Your task to perform on an android device: I want to share the PXL image to Maria from Cerebra Research , Forward the Cerebra Research mail of 23 sep to Maria.rossi1993@gmail.com
Image 0: 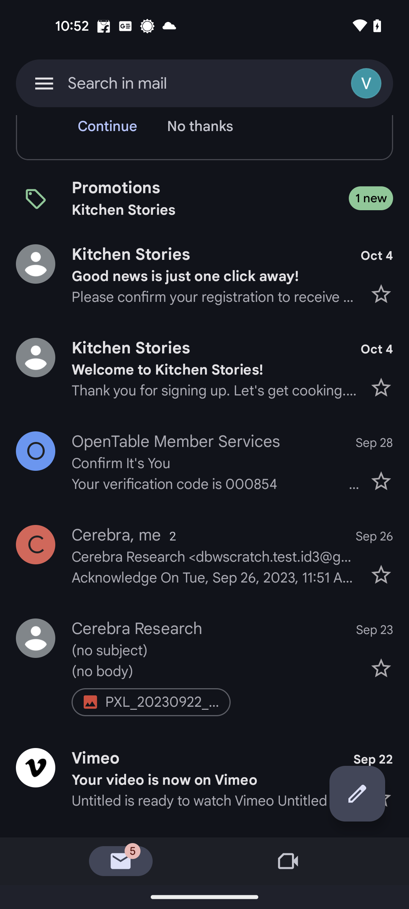
Click on the Cerebra Research Mail with the Image
Step 0: click (216, 650)
Image 1: 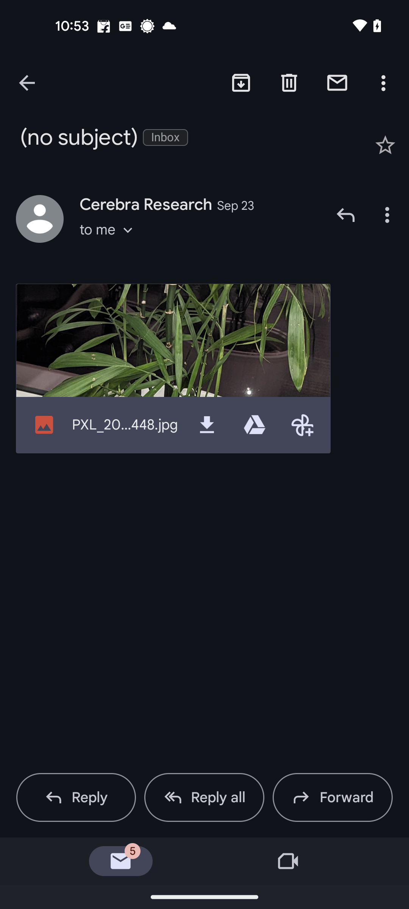
Click on the Forward button at the bottom right corner of the screen
Step 1: click (317, 792)
Image 2: 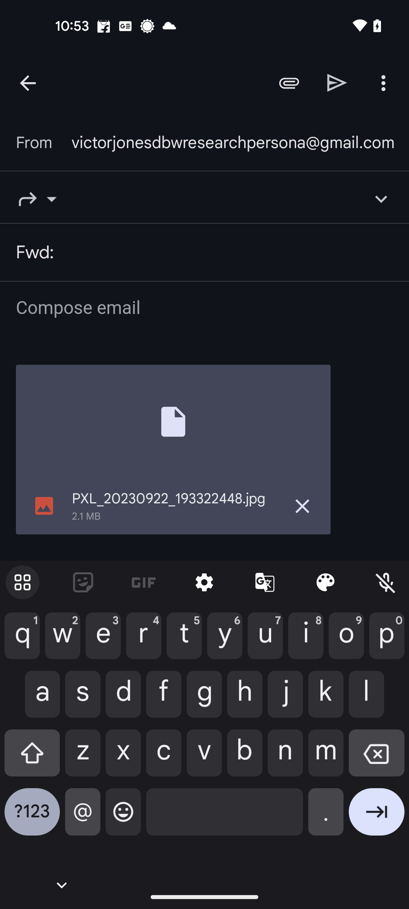
Enter the recipient mail id as Maria.rossi1993@gmail.com
Step 2: type "Maria.rossi1993@gmail.com"
Image 3: 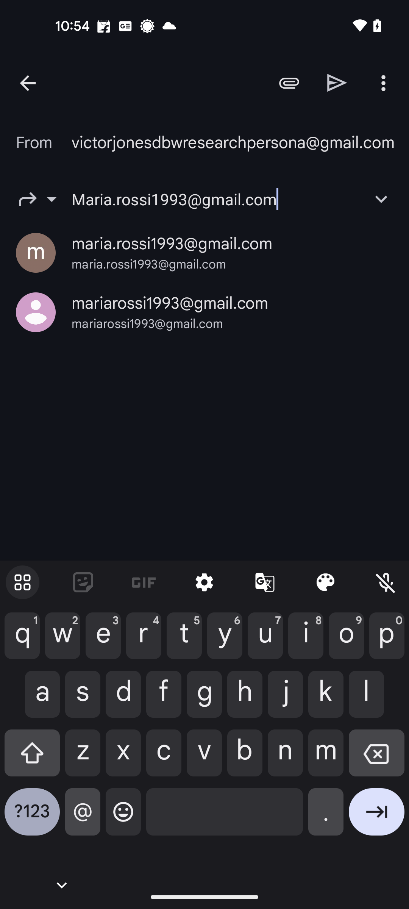
Click on the first resulted mail id
Step 3: click (149, 264)
Image 4: 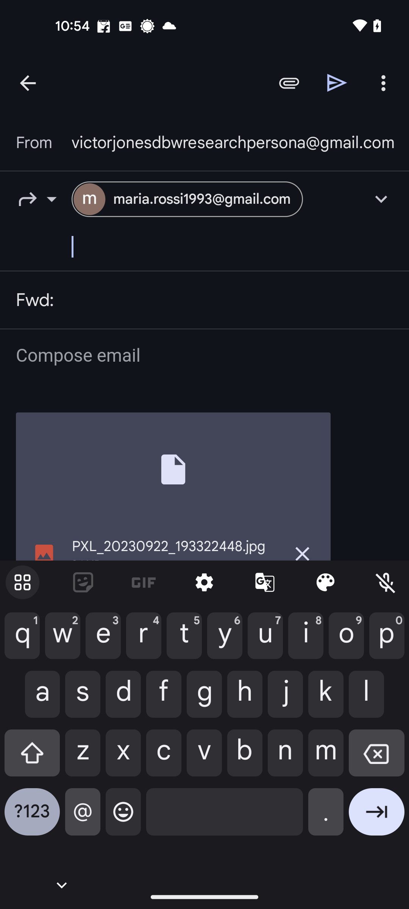
Click on the Send button
Step 4: click (337, 83)